Your task to perform on an android device: Show me the True Elements Quinoa (1400g) on the flipkart app.
Image 0: 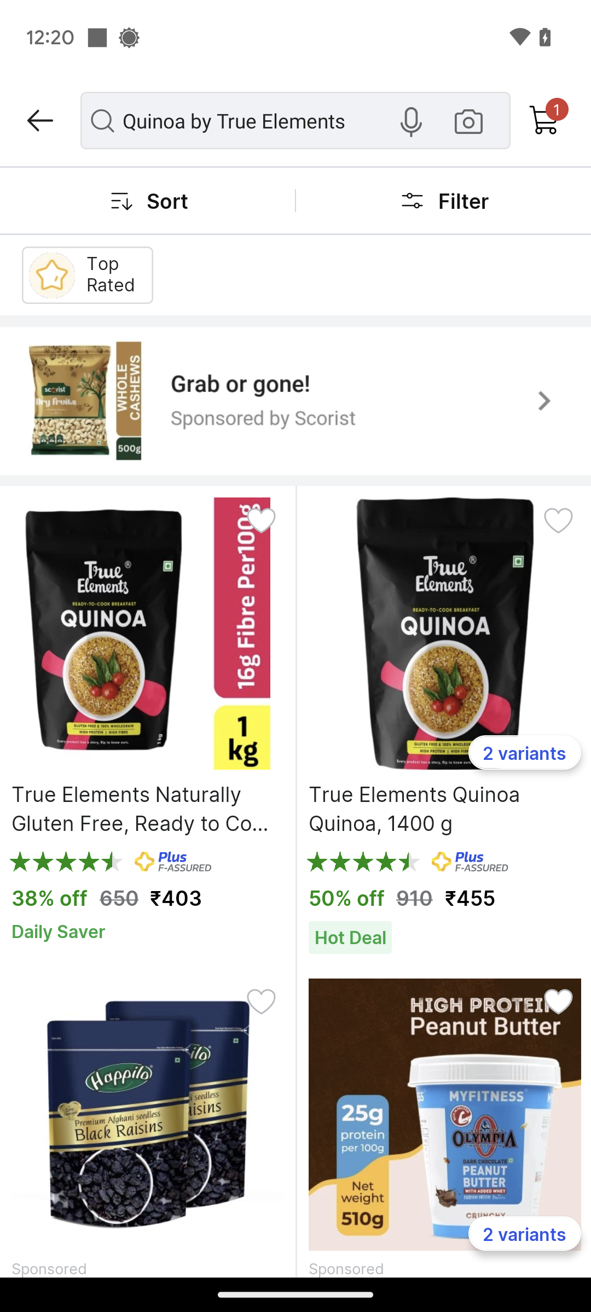
Click on the True Elements Quinoa (1400g).
Step 0: click (444, 633)
Image 1: 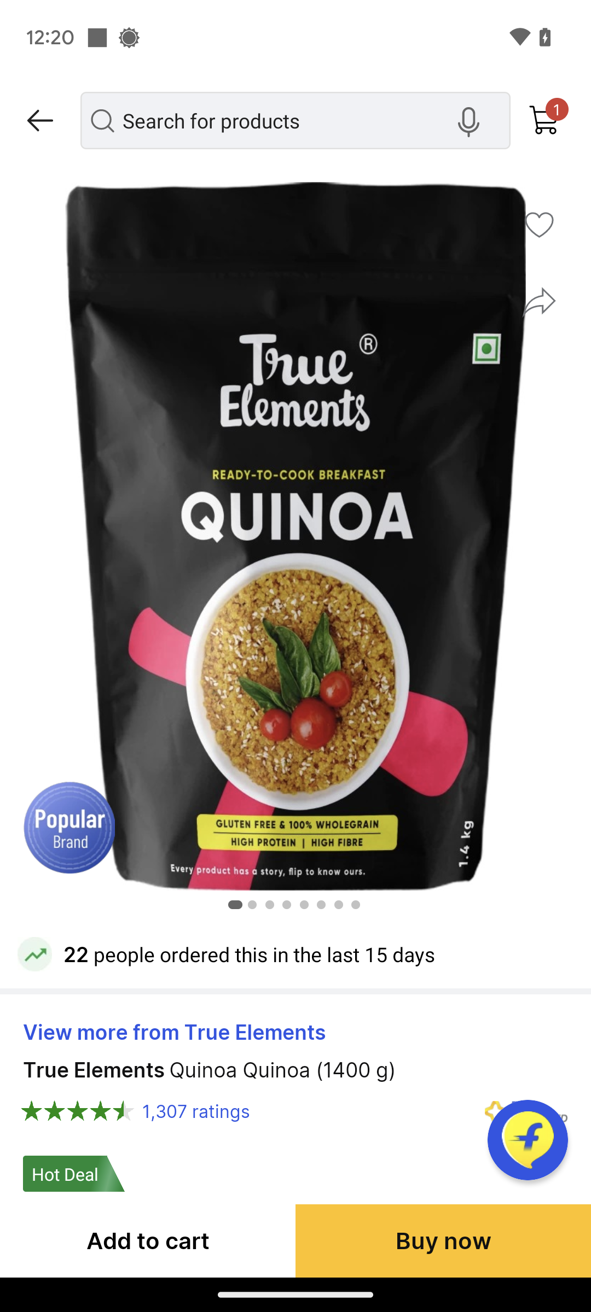
Swipe from right to left on the product images.
Step 1: scroll right
Image 2: 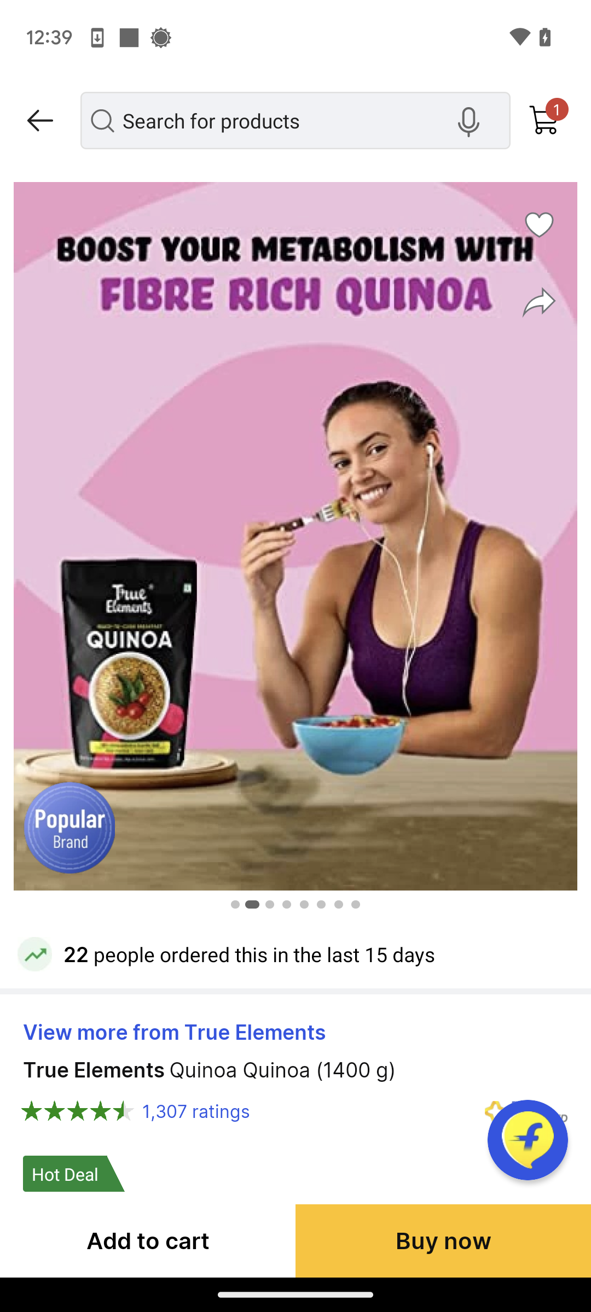
Swipe from right to left on the product images.
Step 2: scroll right
Image 3: 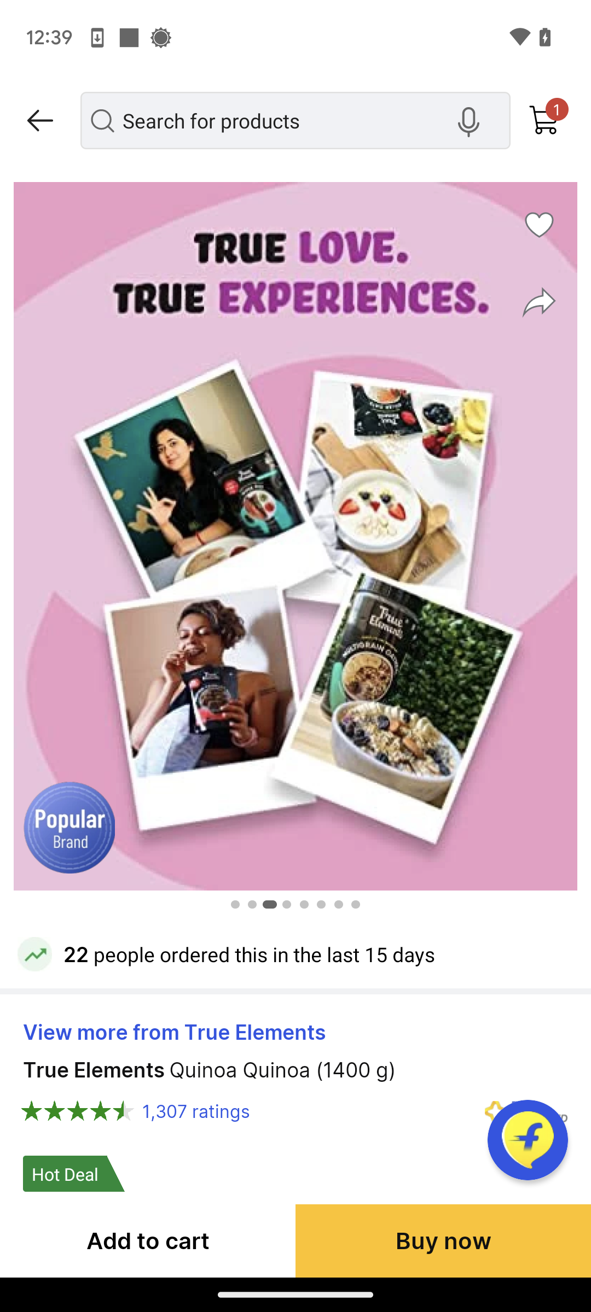
Swipe from right to left on the product images.
Step 3: scroll right
Image 4: 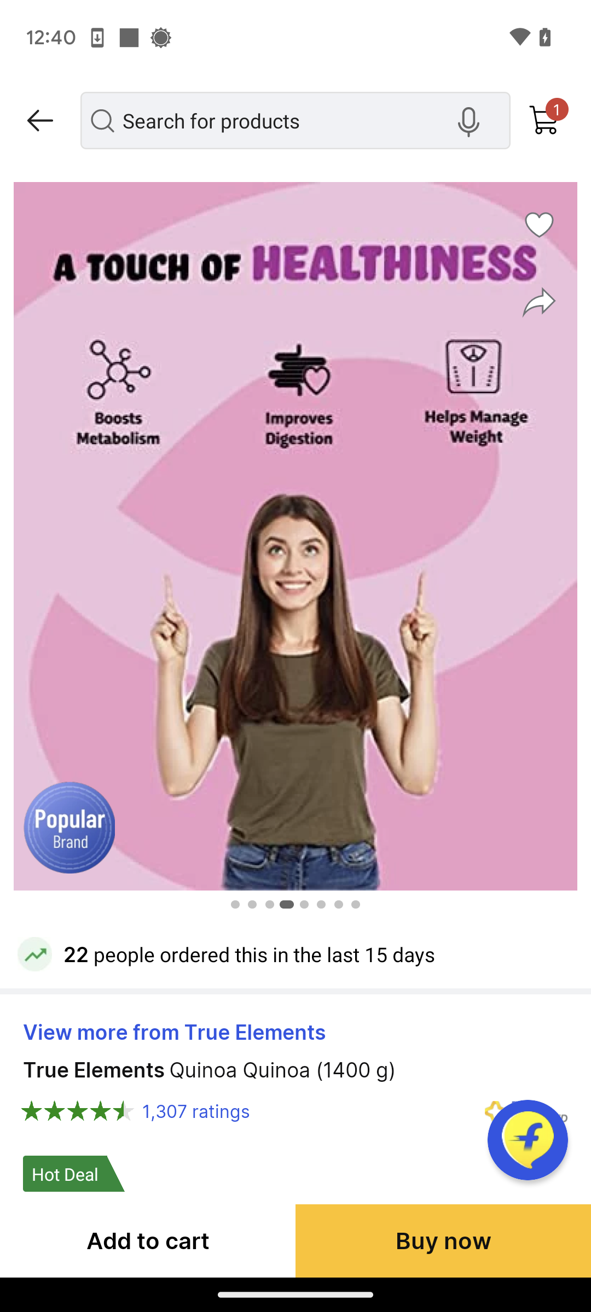
Swipe from right to left on the product images.
Step 4: scroll right
Image 5: 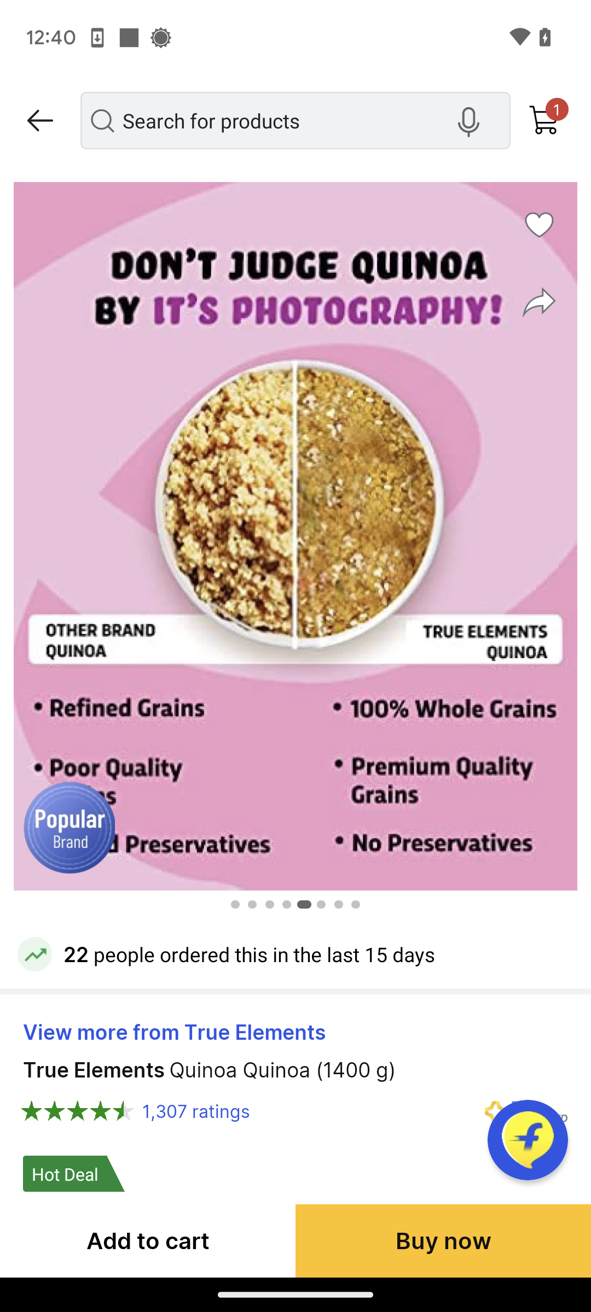
Swipe from right to left on the product images.
Step 5: scroll right